Your task to perform on an android device: I want to get my preferred collection of Clarks shoe brands because shoe collections are my first love. On the eBay app, I'm looking for this particular brand of shoes
Image 1: 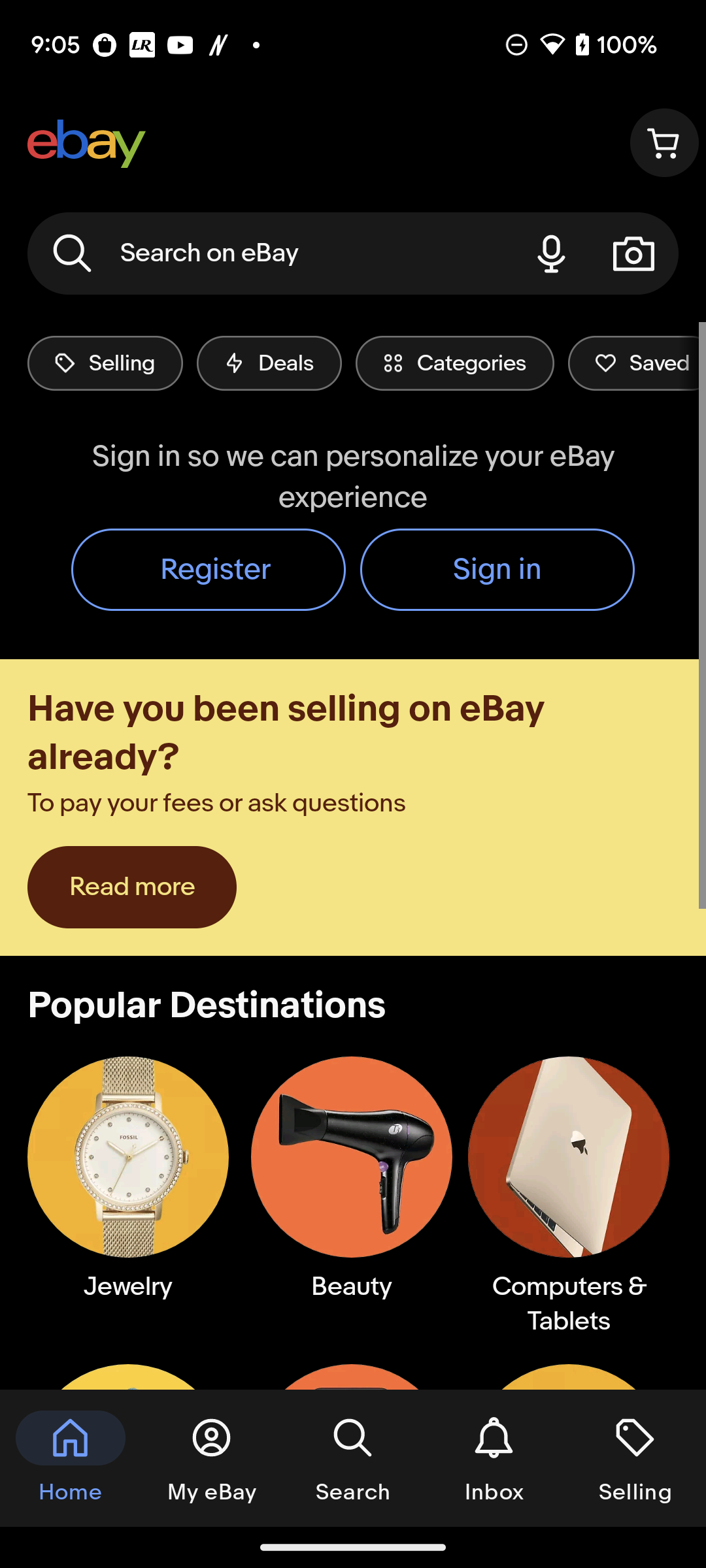
Click on the search icon at the top left of the screen
Step 1: click (270, 253)
Image 2: 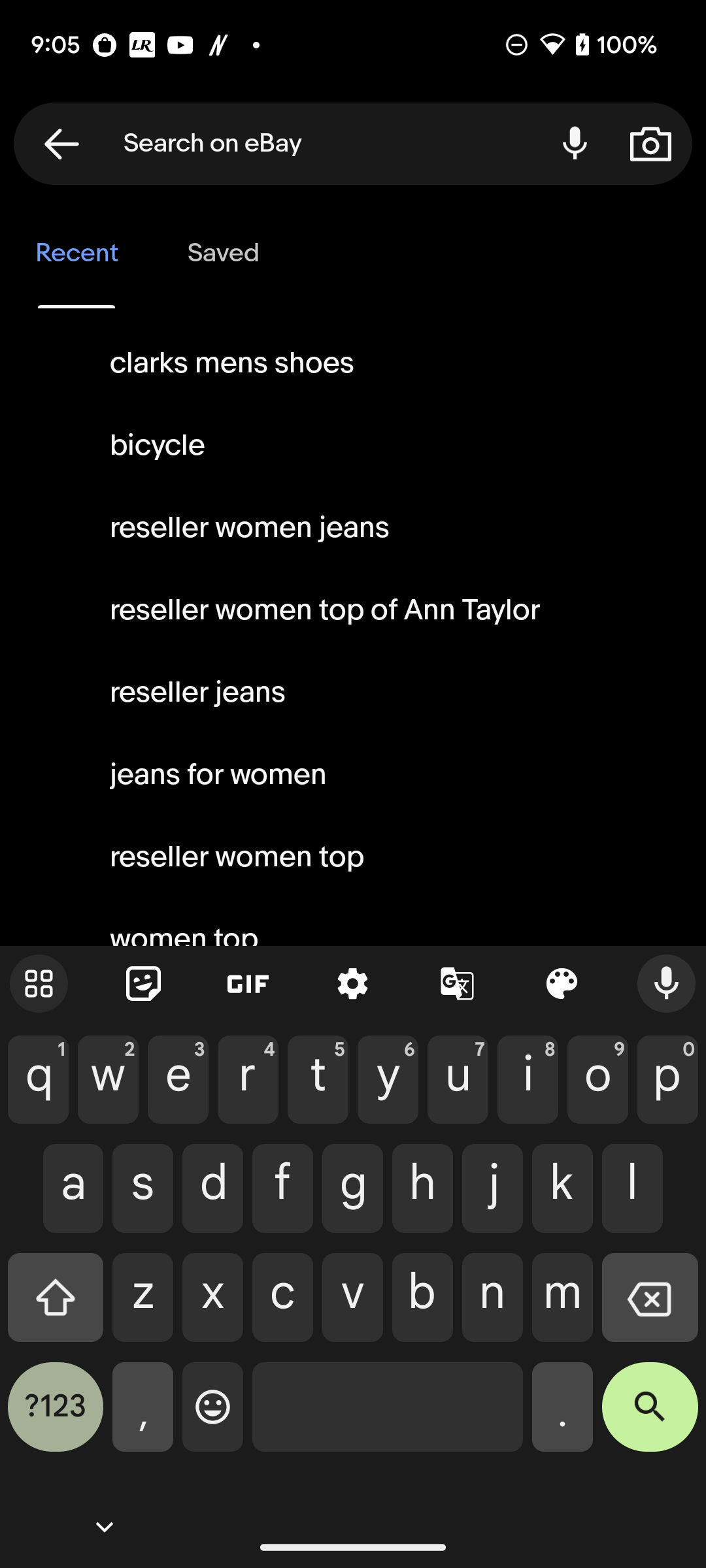
Type Clarks shoe in search bar
Step 2: type "Clarks shoes"